Your task to perform on an android device: Get the bus timetables from Sao Paulo to Brooklin for tonight, November 21, by using the Citymapper app.
Image 0: 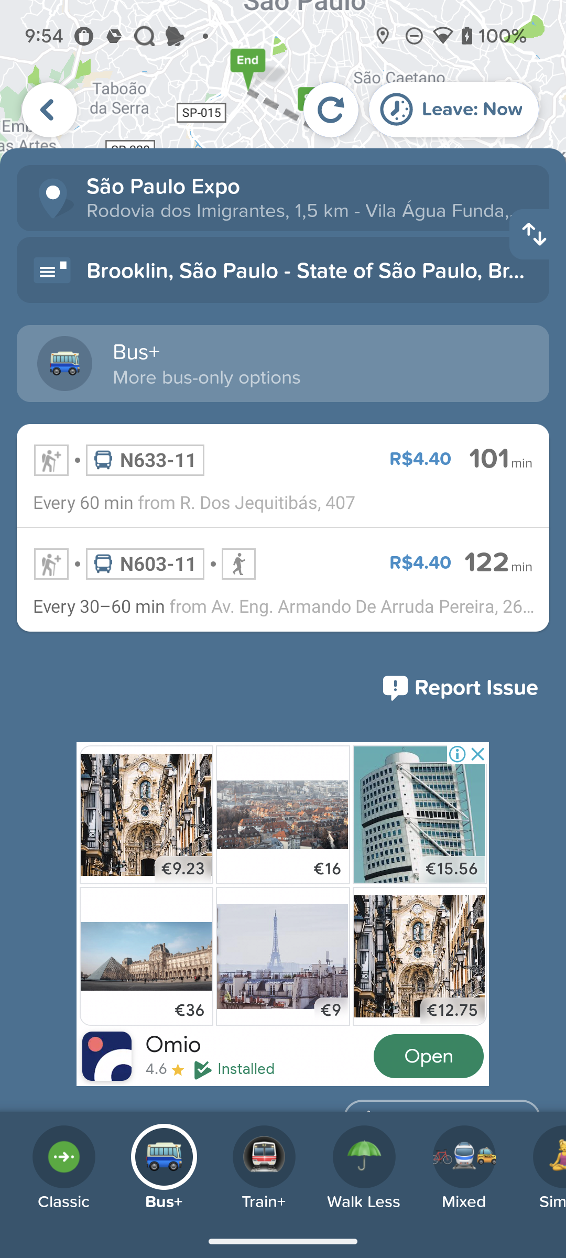
Click on the Leave Now at the top right corner of the screen
Step 0: click (451, 109)
Image 2: 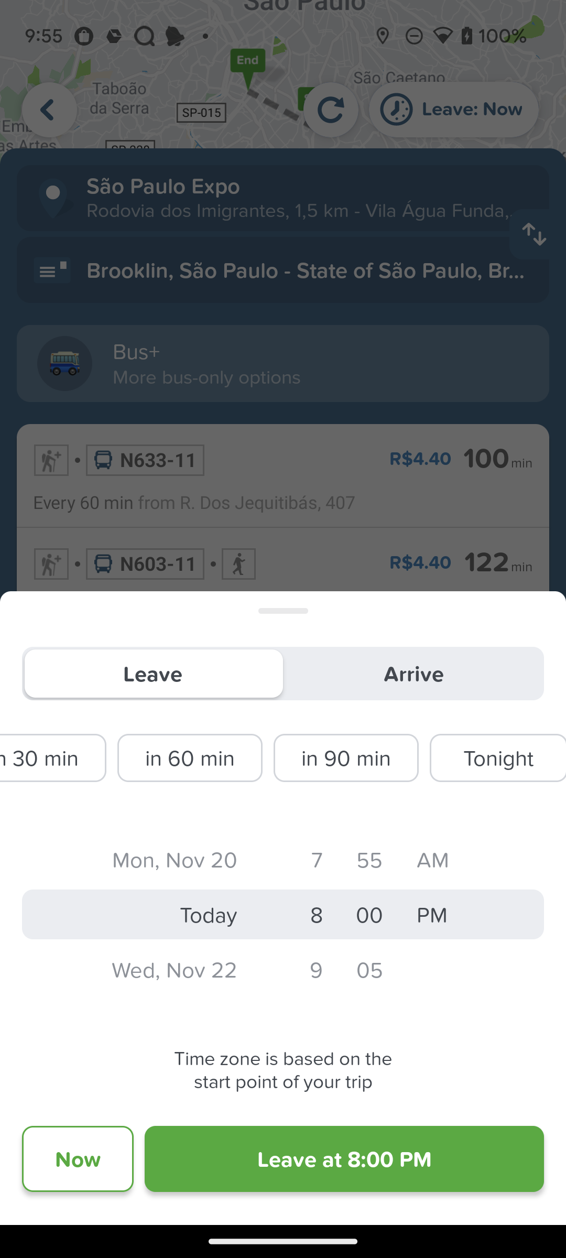
Click on Leave at 8:00 PM at the bottom of the screen
Step 2: click (344, 1159)